Your task to perform on an android device: Regularly, I am going for walks, so I have no idea how many steps I have taken, so now I want to record my waking steps and track the record in the Strava app
Image 0: 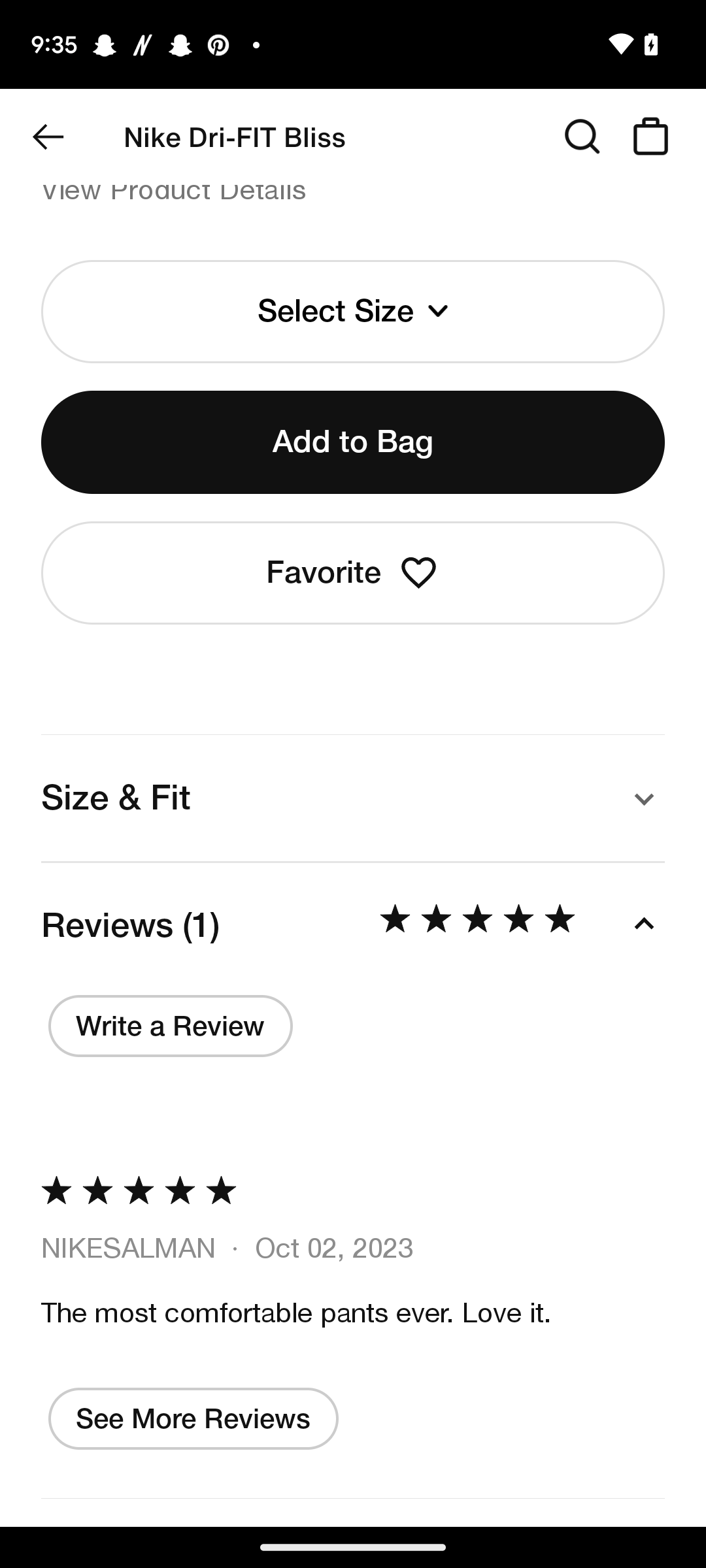
Open the Strava app
Step 0: open app "Strava"
Image 1: 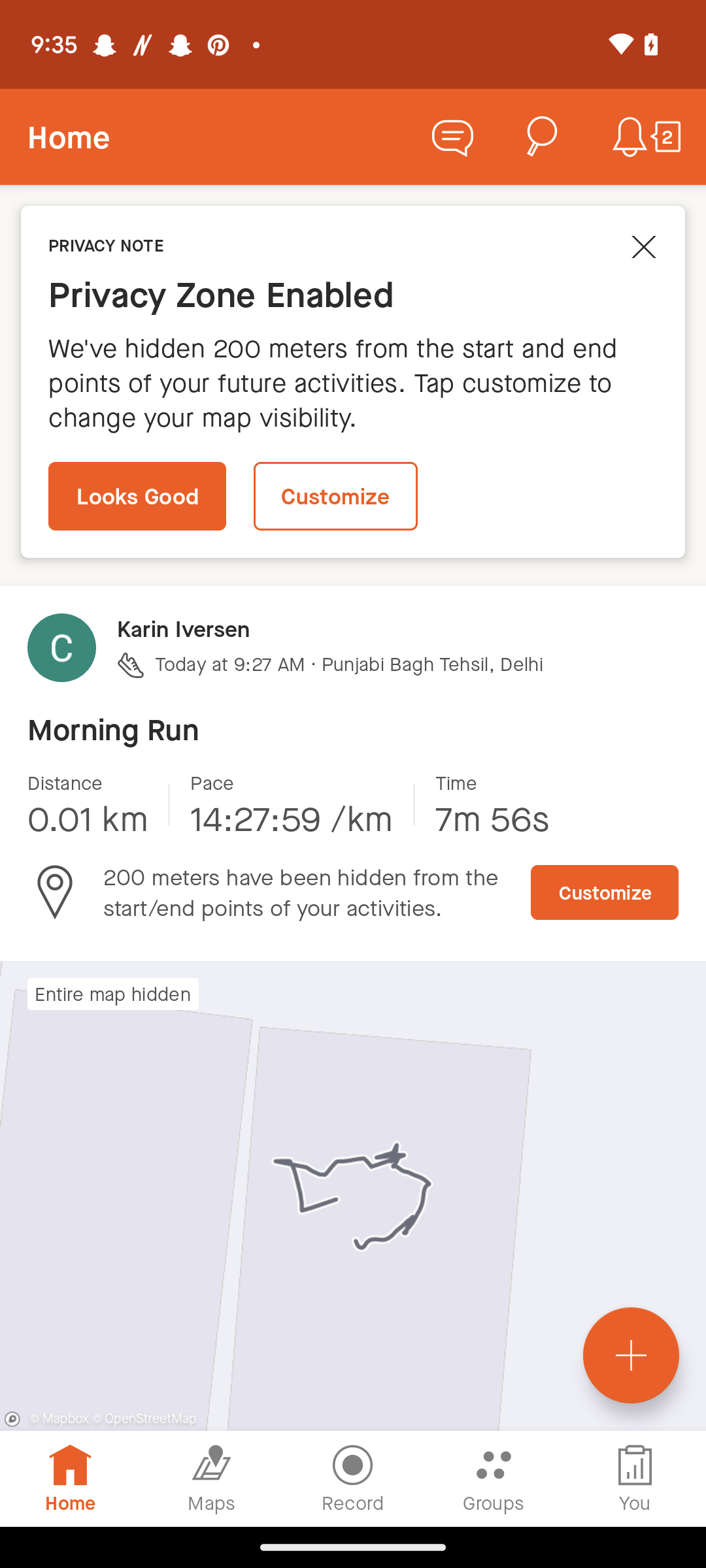
Click on the Record button 
Step 1: click (353, 1478)
Image 3: 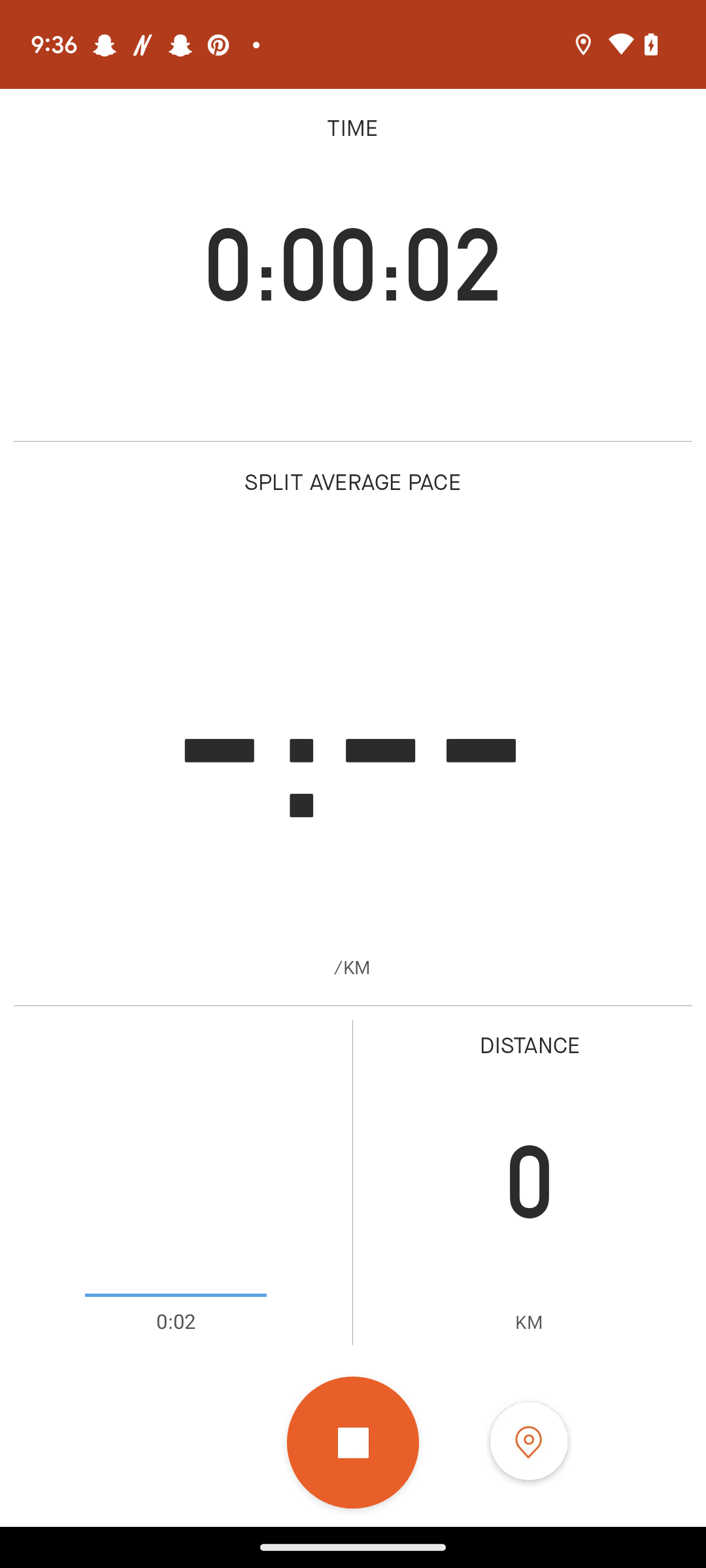
Click on the Pause button
Step 3: click (353, 1443)
Image 5: 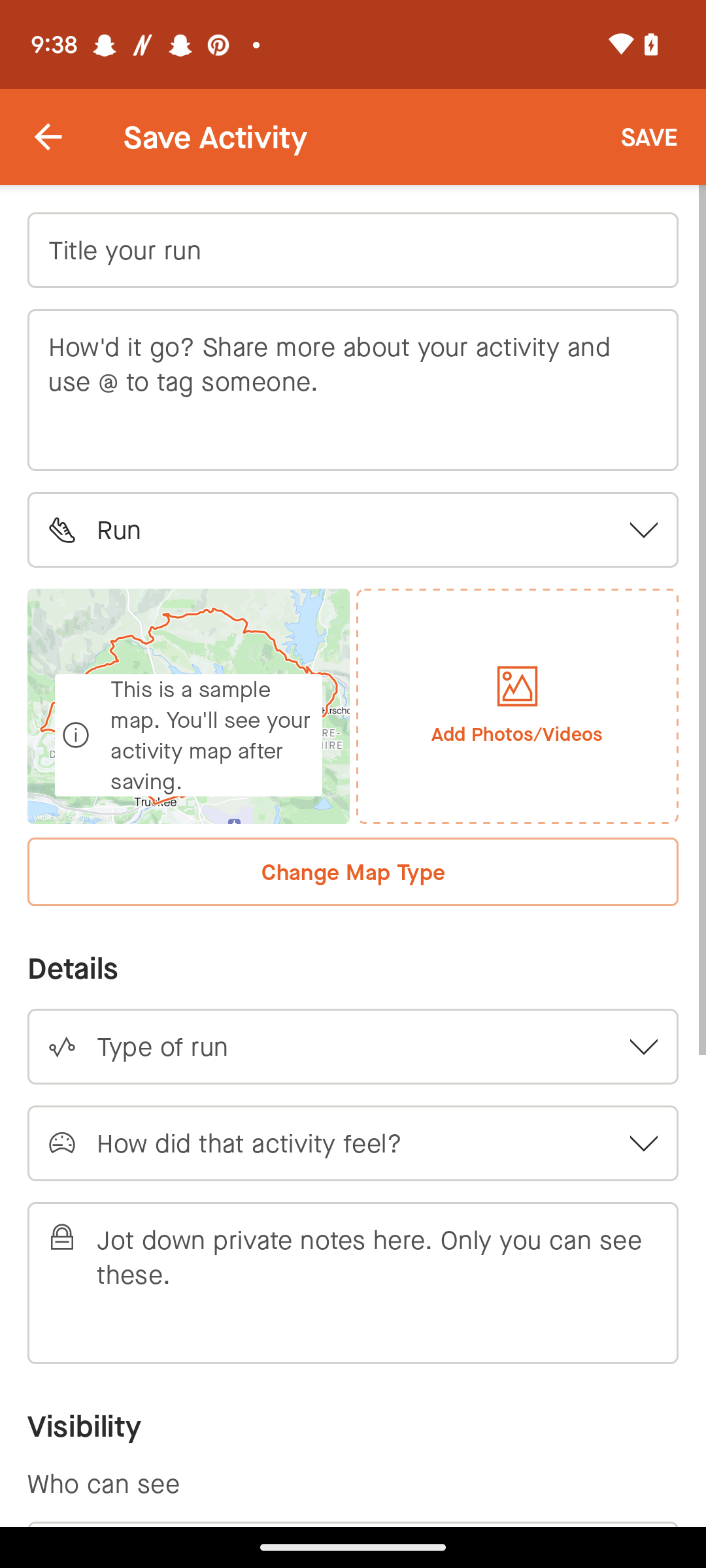
Click on the save button 
Step 5: click (656, 137)